Your task to perform on an android device: I wish to relax myself by listening to Netsky's songs on YouTube because my entire day was quite stressful and I was completely occupied.
Image 0: 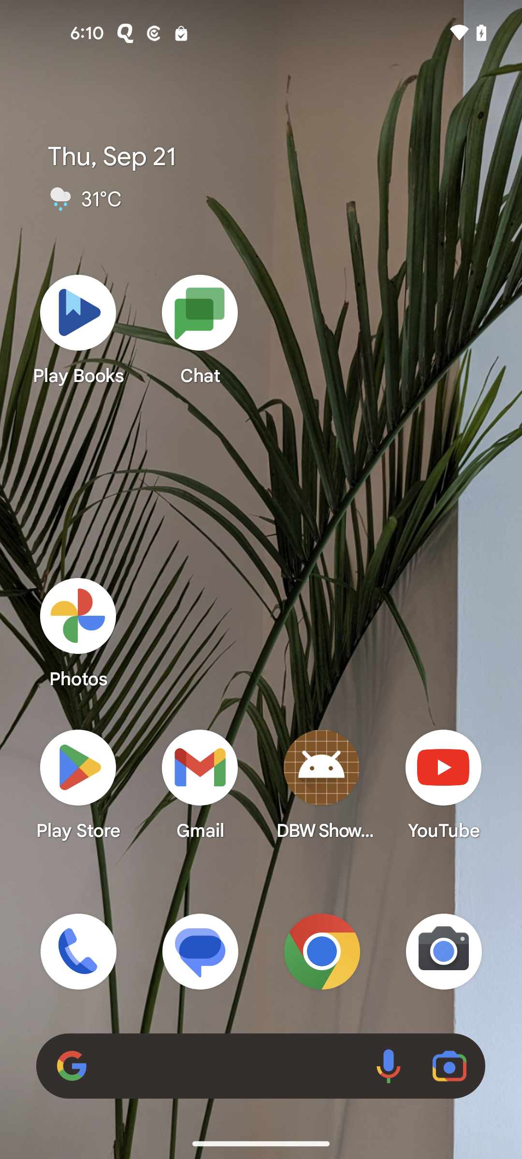
Open the Youtube app
Step 0: open app "YouTube"
Image 1: 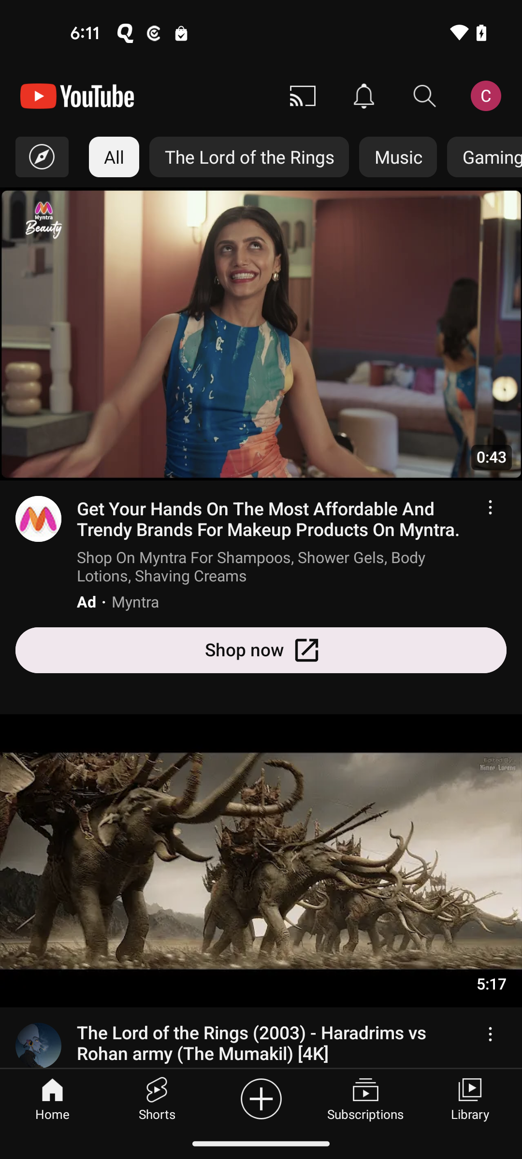
Tap on the search bar at the top of the screen
Step 1: click (425, 96)
Image 2: 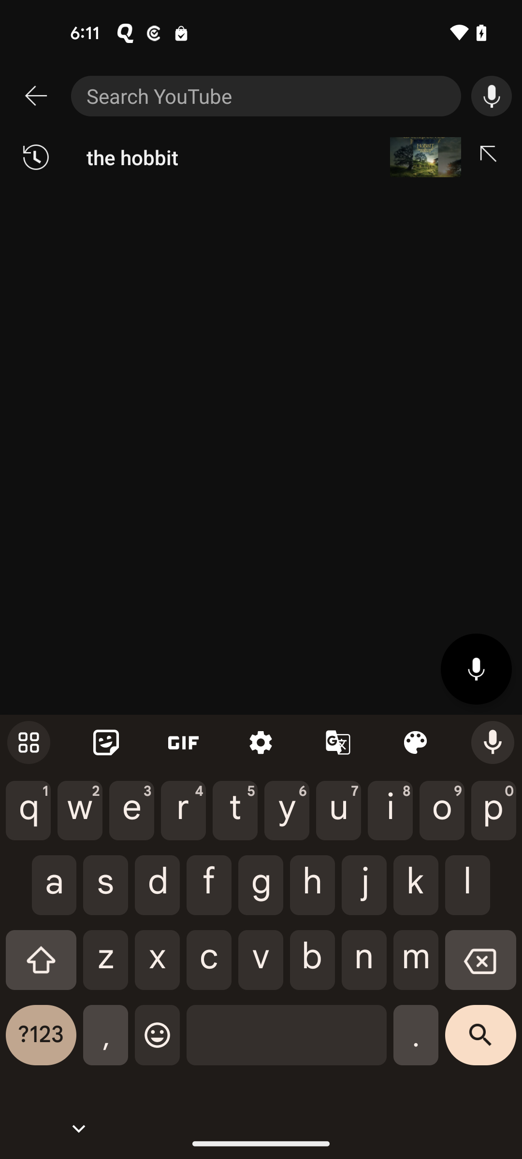
Search the Netsky's songs
Step 2: type "Netsky's songs"
Image 3: 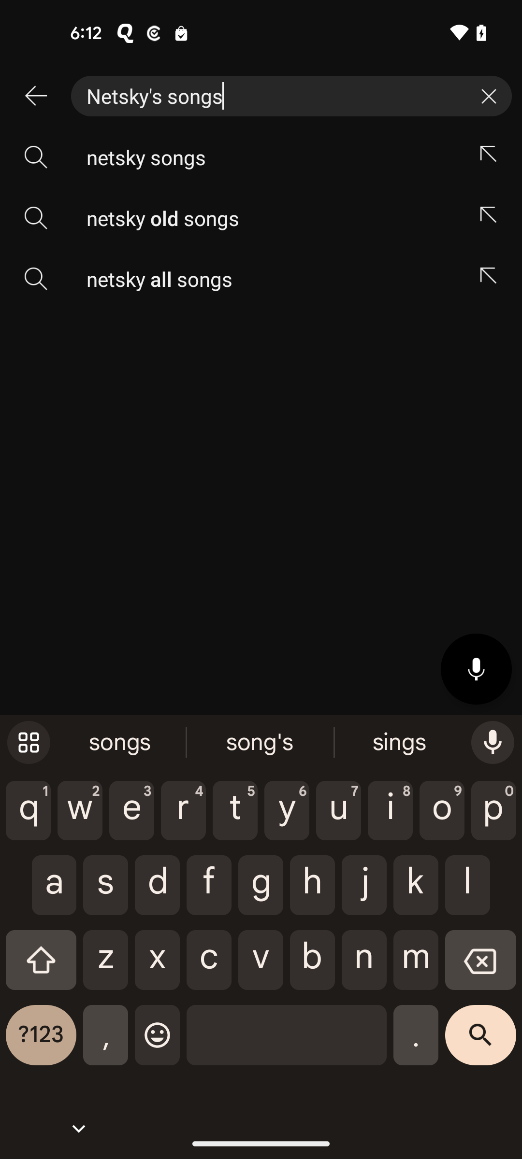
Tap on the first search result
Step 3: click (263, 157)